Your task to perform on an android device: I'm interested in reading customer reviews to find out what they thought of the Sparx SL-170 Running Shoes for Women in the Flipkart app.
Image 0: 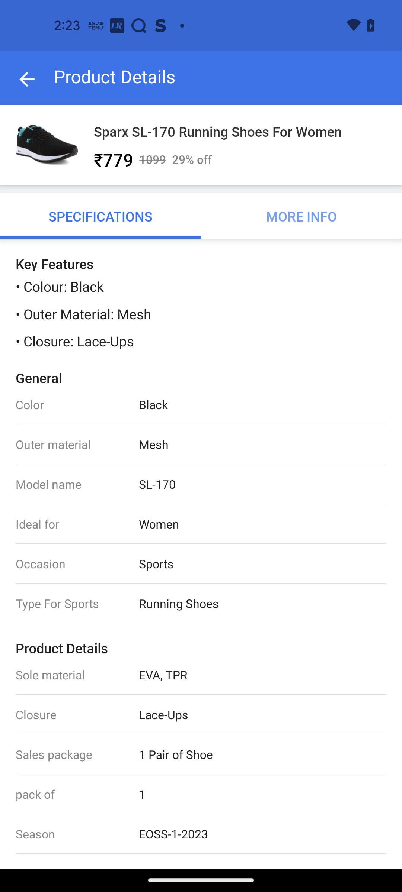
Go back to the previous screen
Step 0: press back button
Image 1: 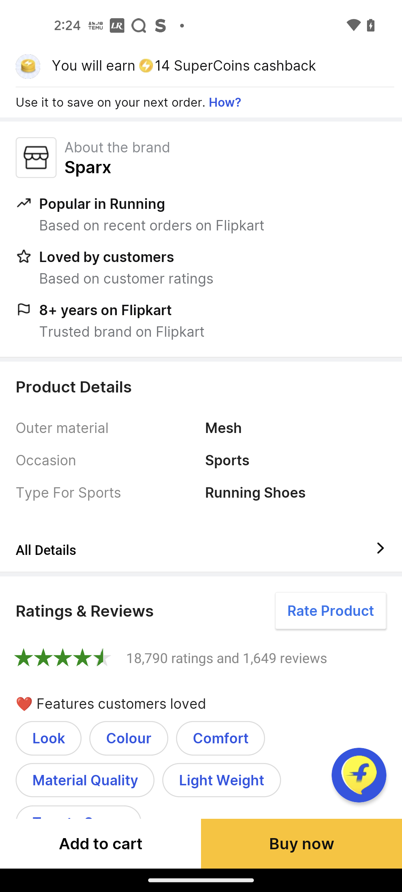
Swipe up to view the reviews
Step 1: scroll down
Image 2: 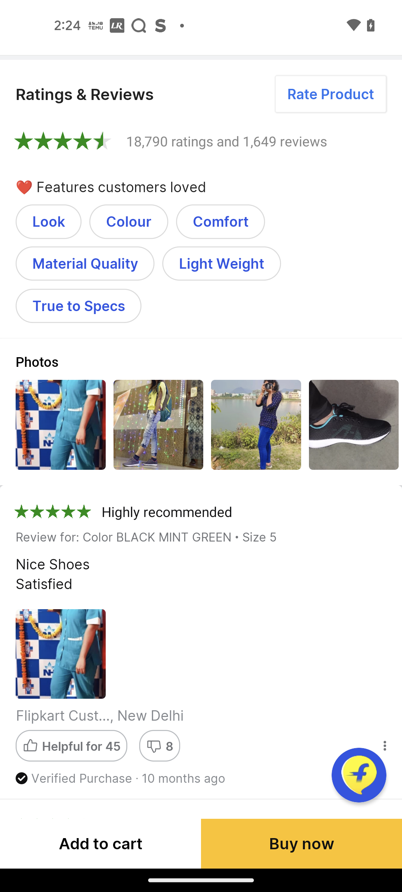
Swipe up to view the reviews
Step 2: scroll down
Image 3: 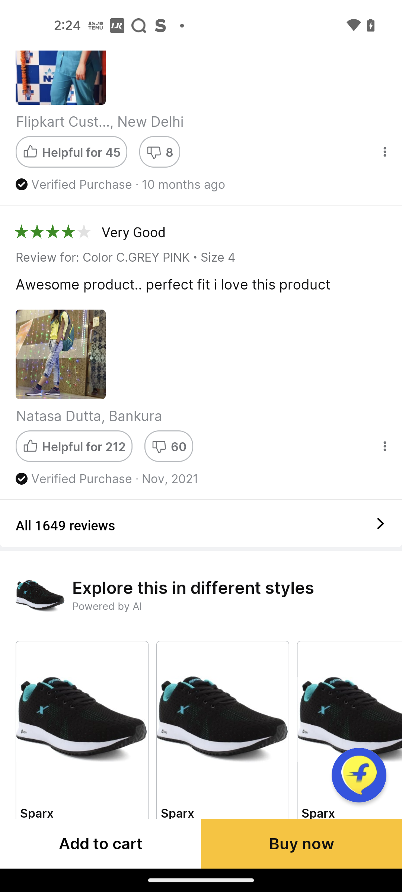
Click on All 1649 reviews
Step 3: click (73, 526)
Image 4: 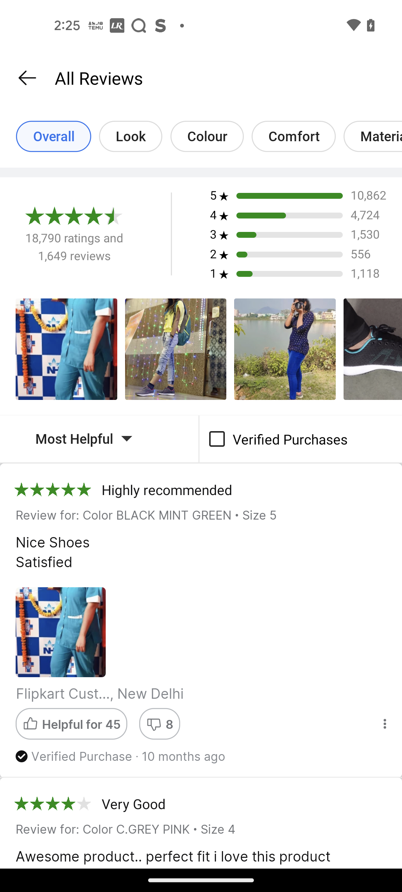
Swipe up to view more reviews
Step 4: scroll down